Your task to perform on an android device: It's been a long time since I have done any workout activity and it is causing a negative effect on my body as i am always feeling low , Set up the Homeworkout app account for male with training rest time 25 Sec and the countdown time of 10 Sec .
Image 0: 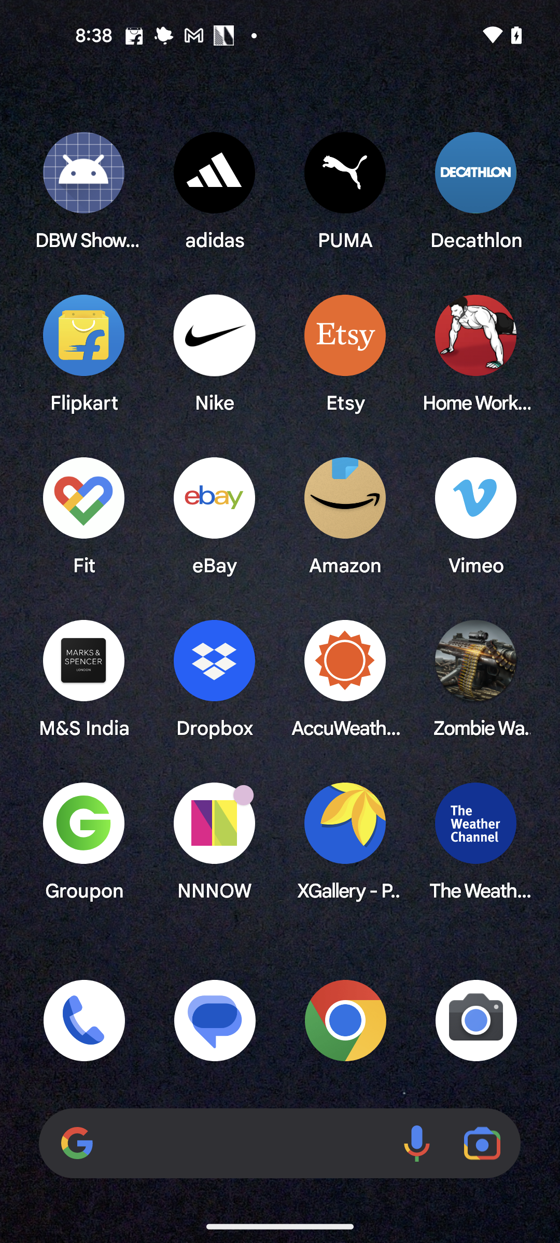
Open the Home Workout app
Step 0: open app "Home Workout"
Image 1: 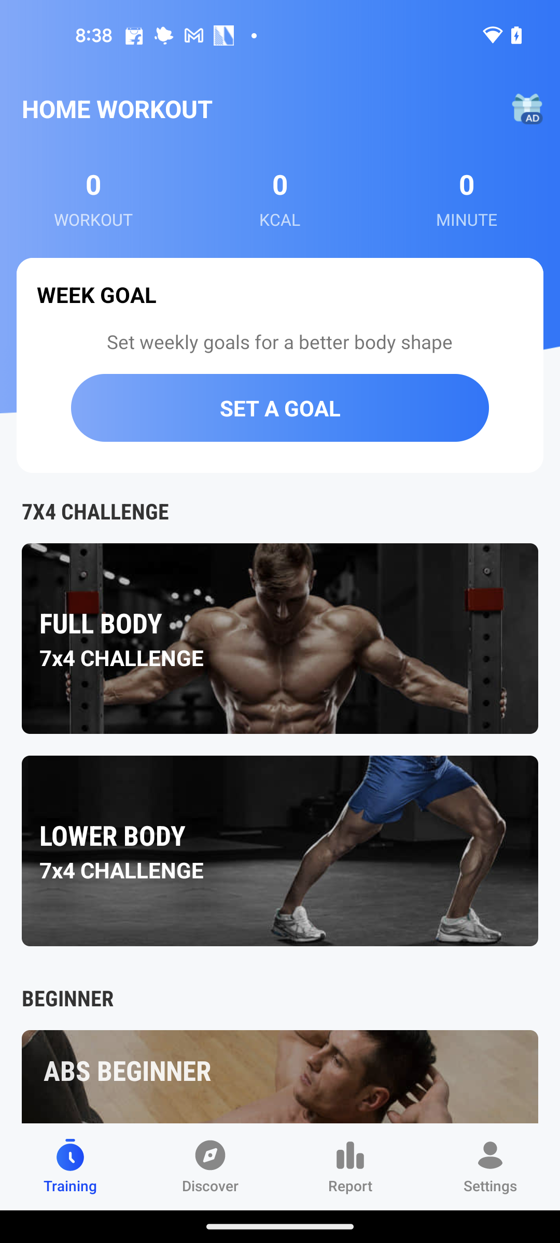
Click on the profile icon at the bottom right corner of the screen
Step 1: click (490, 1169)
Image 2: 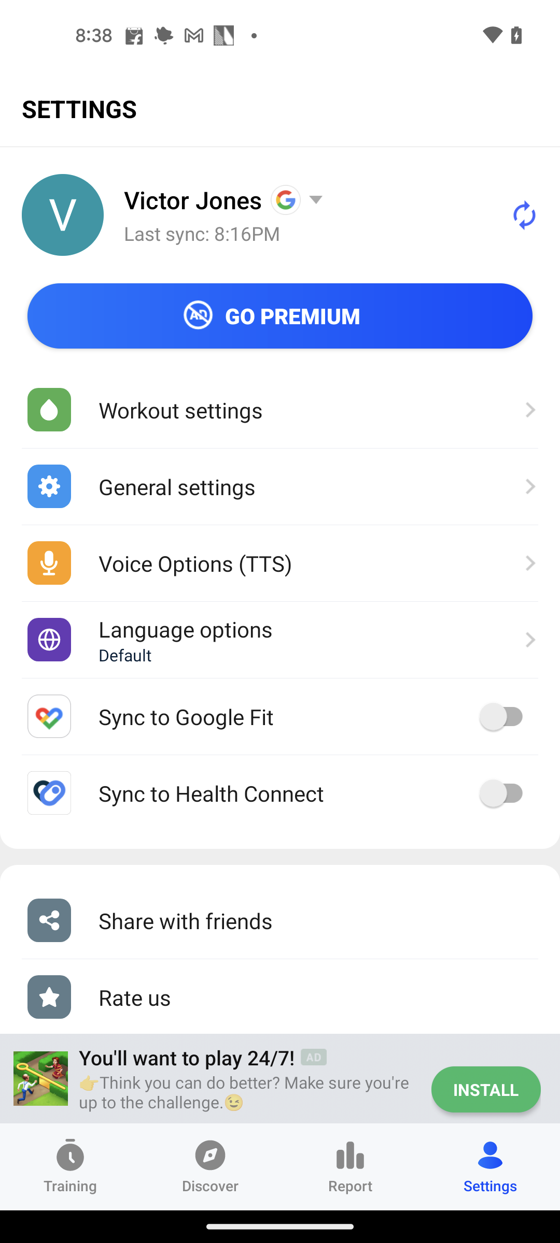
Click on the Workout settings
Step 2: click (181, 410)
Image 3: 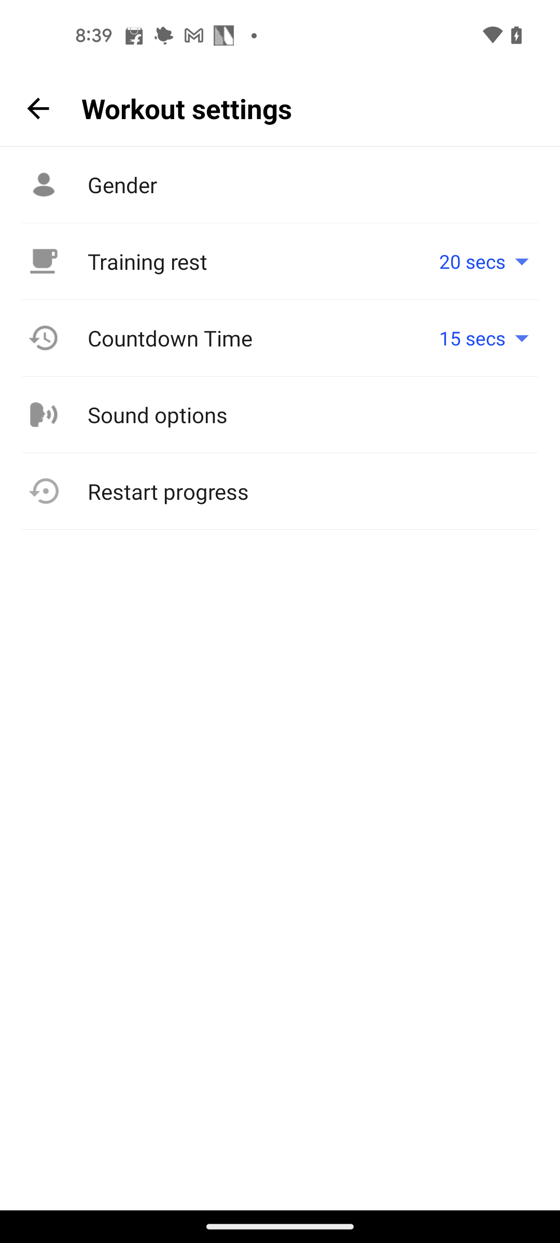
Click on the Training rest time drop down button
Step 3: click (488, 261)
Image 4: 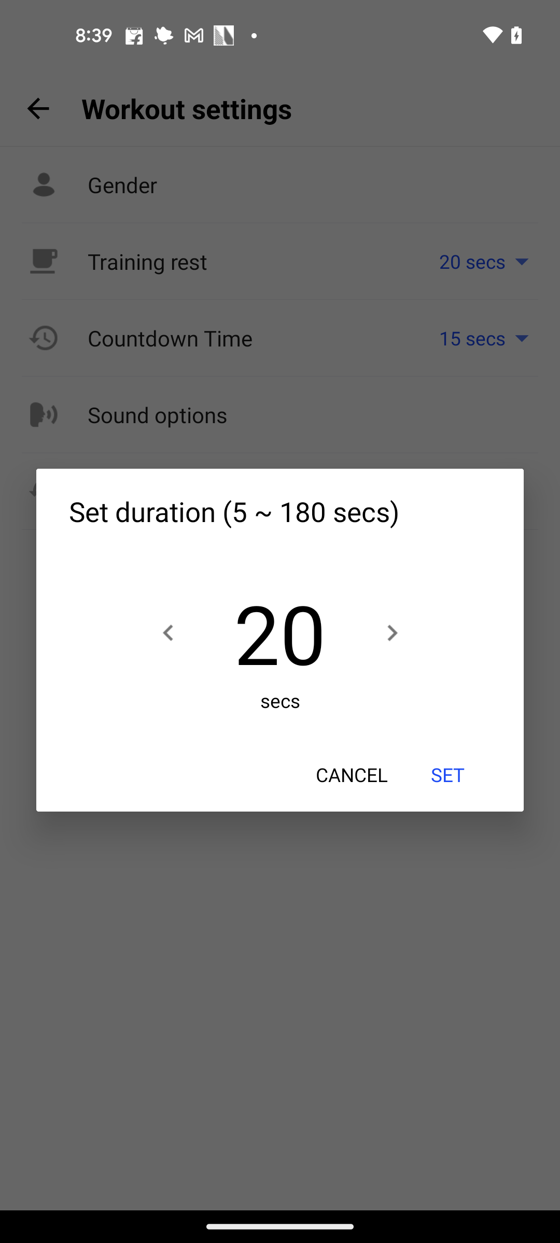
Click on the V forward icon for five time to set the training time to 25 sec
Step 4: click (383, 639)
Image 5: 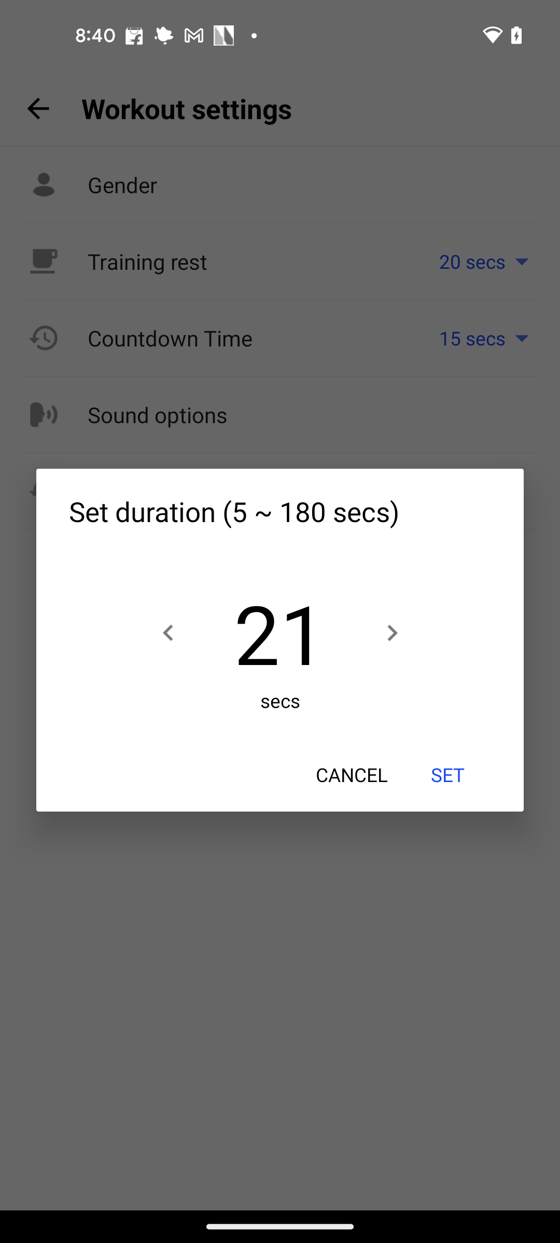
Click on the V forward icon for five time to set the training time to 25 sec
Step 5: click (386, 635)
Image 6: 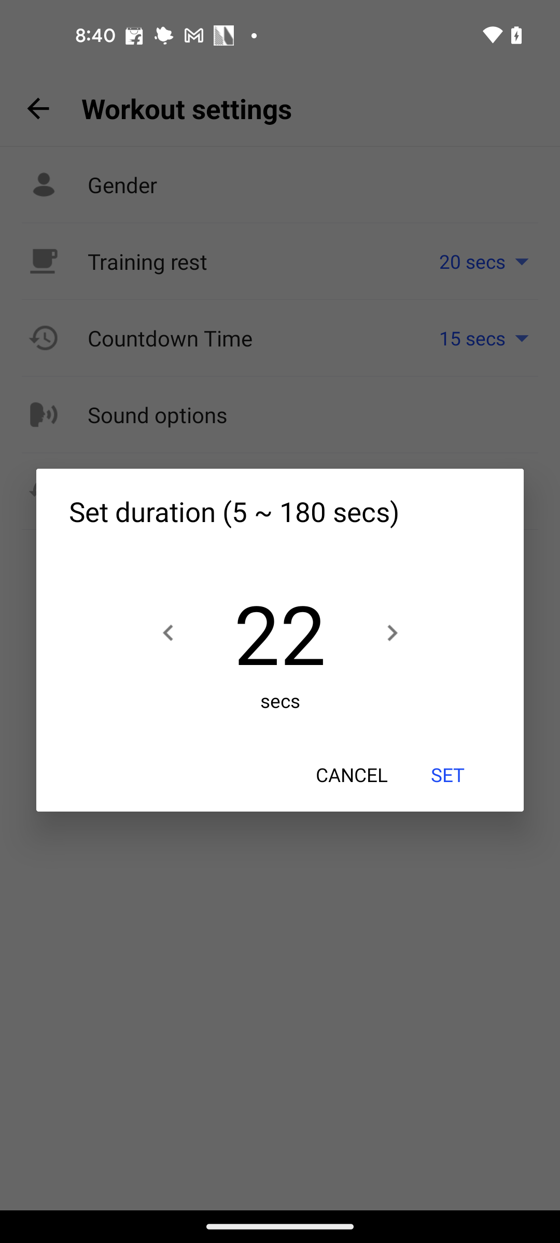
Click on the V forward icon for five time to set the training time to 25 sec
Step 6: click (383, 632)
Image 8: 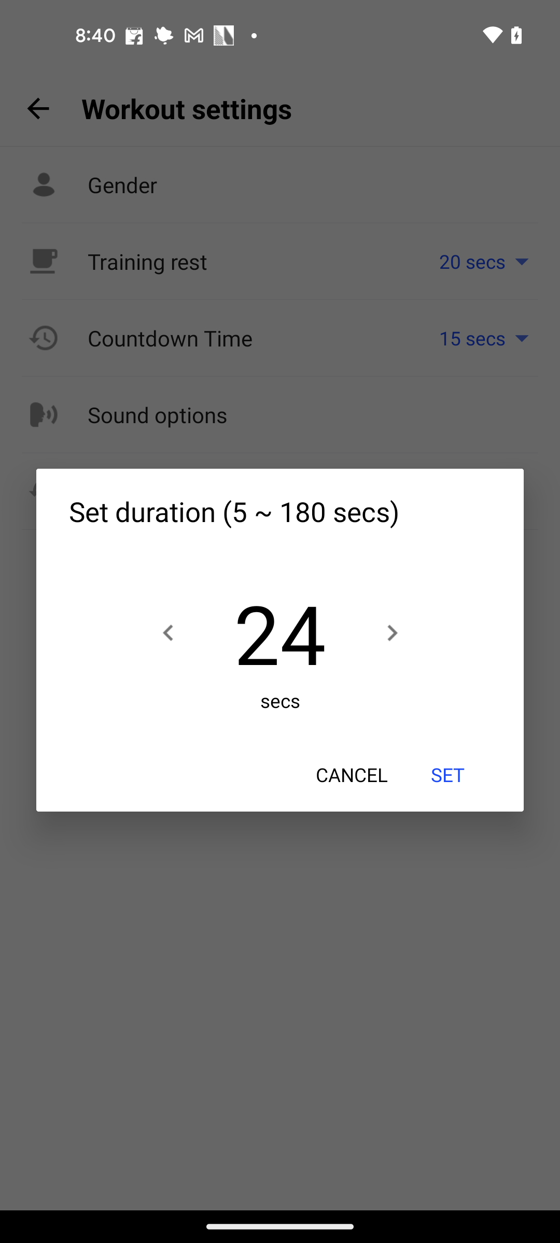
Click on the V forward icon for five time to set the training time to 25 sec
Step 8: click (386, 632)
Image 9: 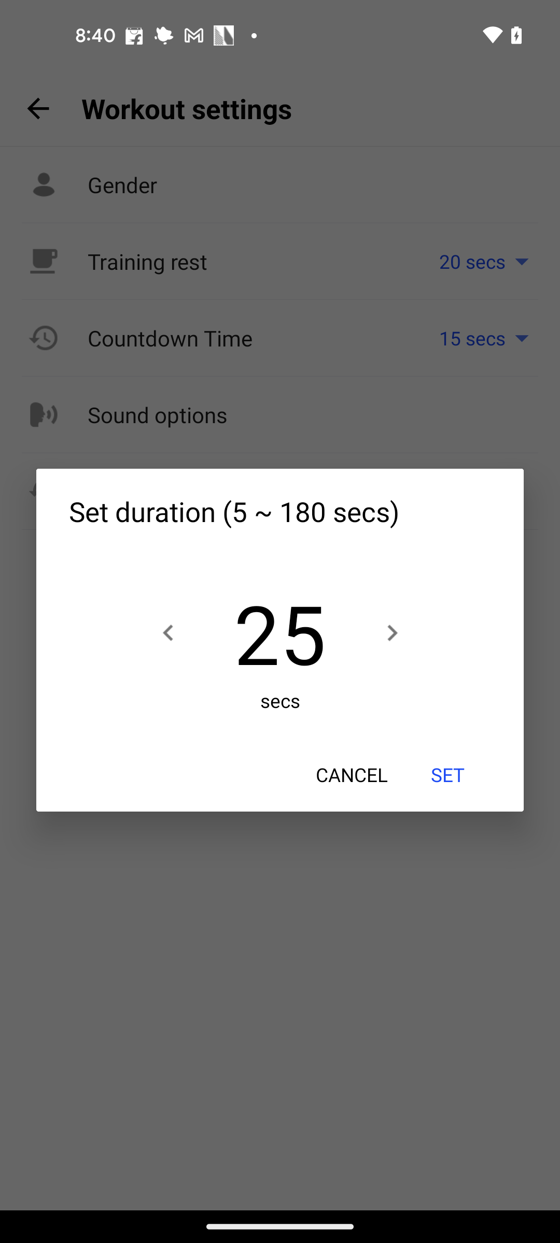
Click on the SET button in the pop up
Step 9: click (447, 775)
Image 10: 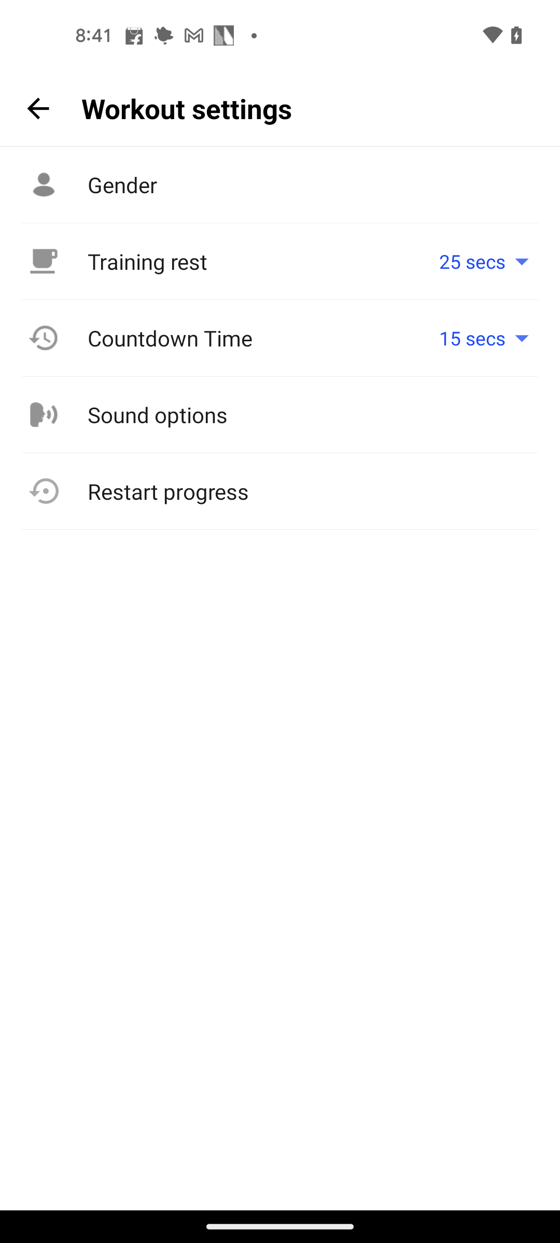
Click on the Countdown time dropdown button
Step 10: click (488, 338)
Image 11: 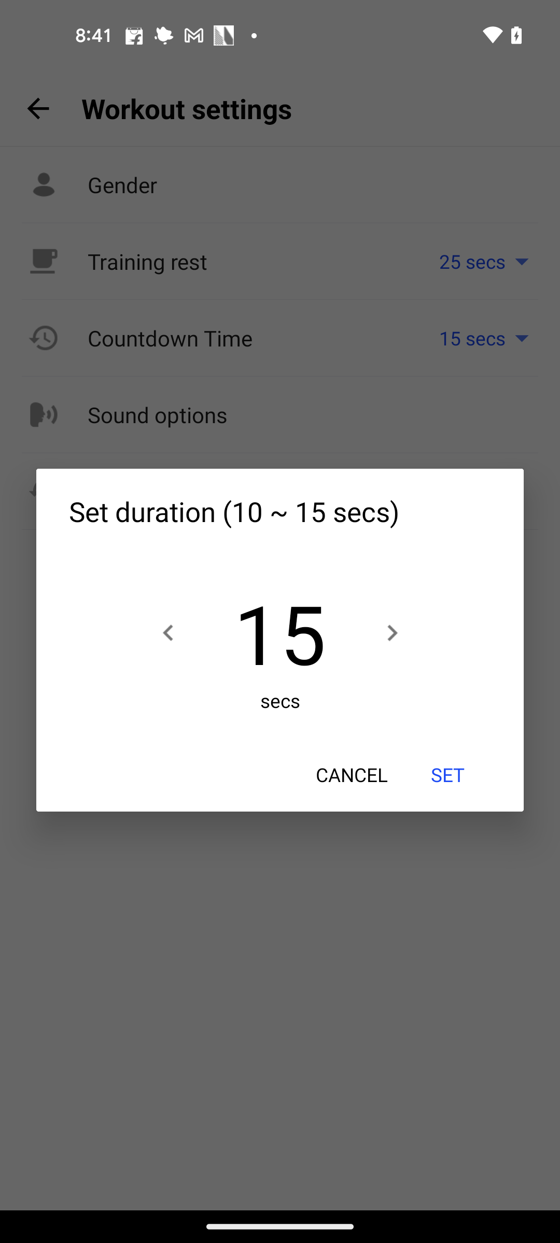
Click on the V backward button for five time to set the countdown time to 10 Sec
Step 11: click (168, 626)
Image 12: 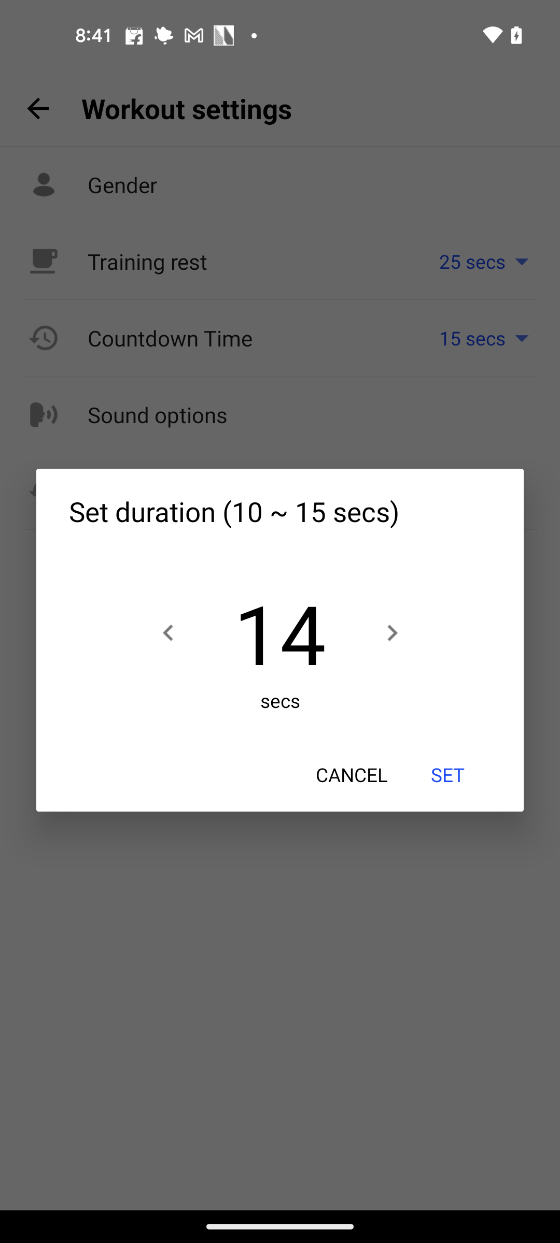
Click on the V backward button for five time to set the countdown time to 10 Sec
Step 12: click (171, 635)
Image 13: 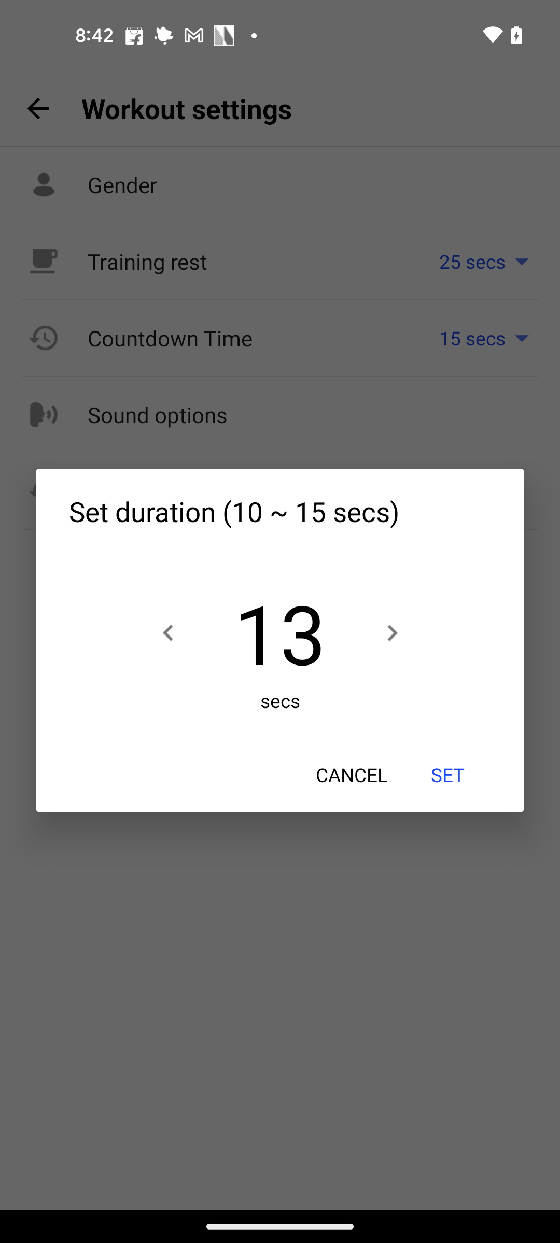
Click on the V backward button for five time to set the countdown time to 10 Sec
Step 13: click (171, 632)
Image 14: 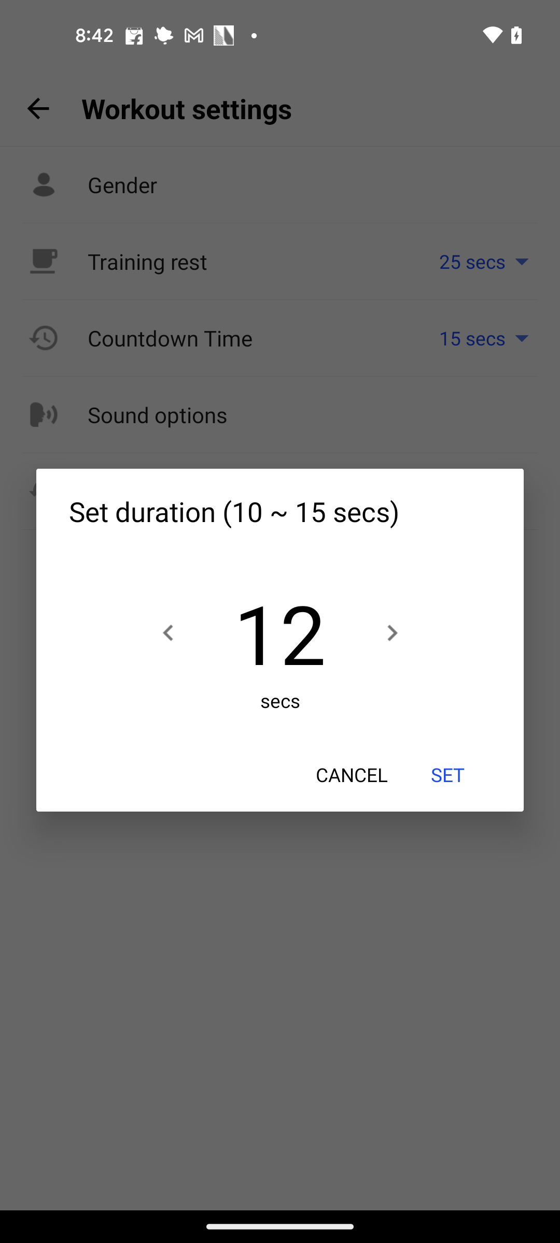
Click on the V backward button for five time to set the countdown time to 10 Sec
Step 14: click (168, 629)
Image 15: 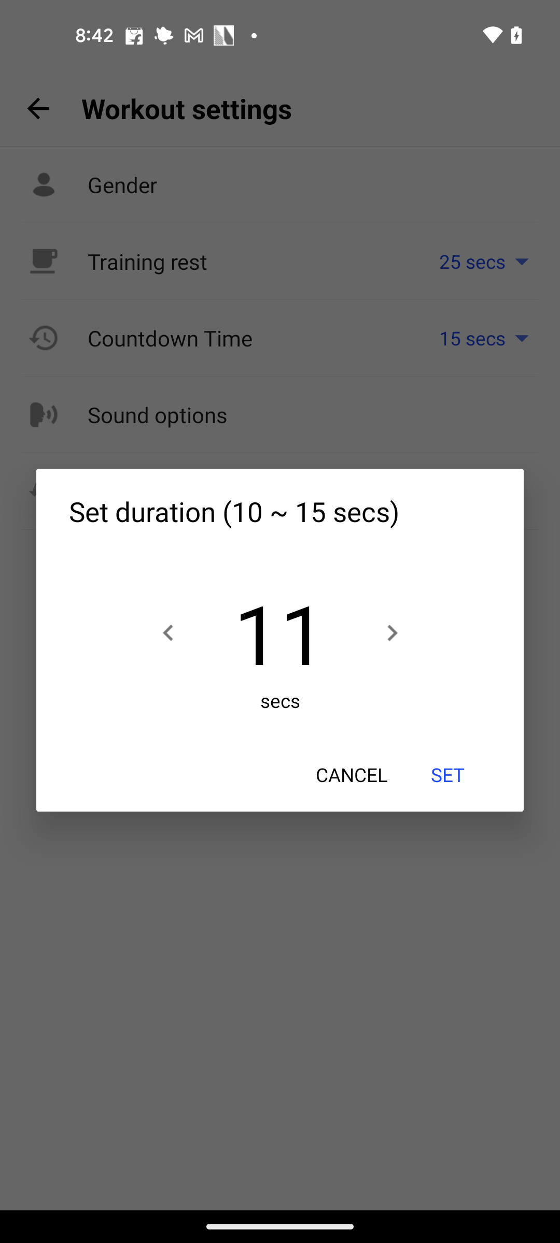
Click on the V backward button for five time to set the countdown time to 10 Sec
Step 15: click (164, 632)
Image 16: 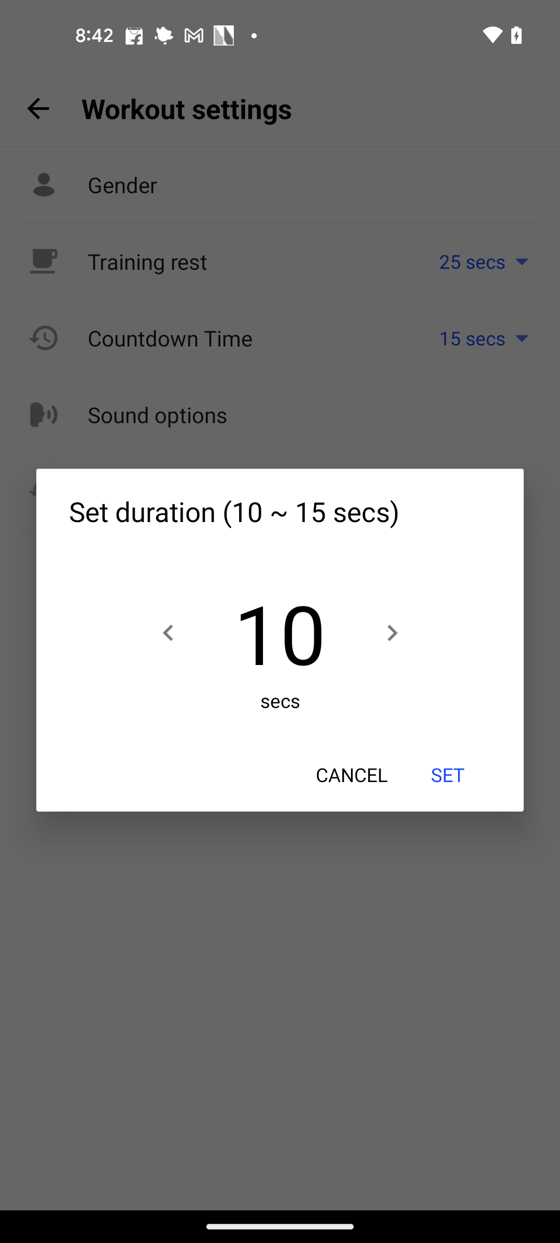
Click on the SET button in the pop up
Step 16: click (447, 775)